Your task to perform on an android device: I need of a break from my demanding working life, and I've discovered that Manhattan is the best spot to visit. Find a property on the Homesnap app for Manhattan.
Image 0: 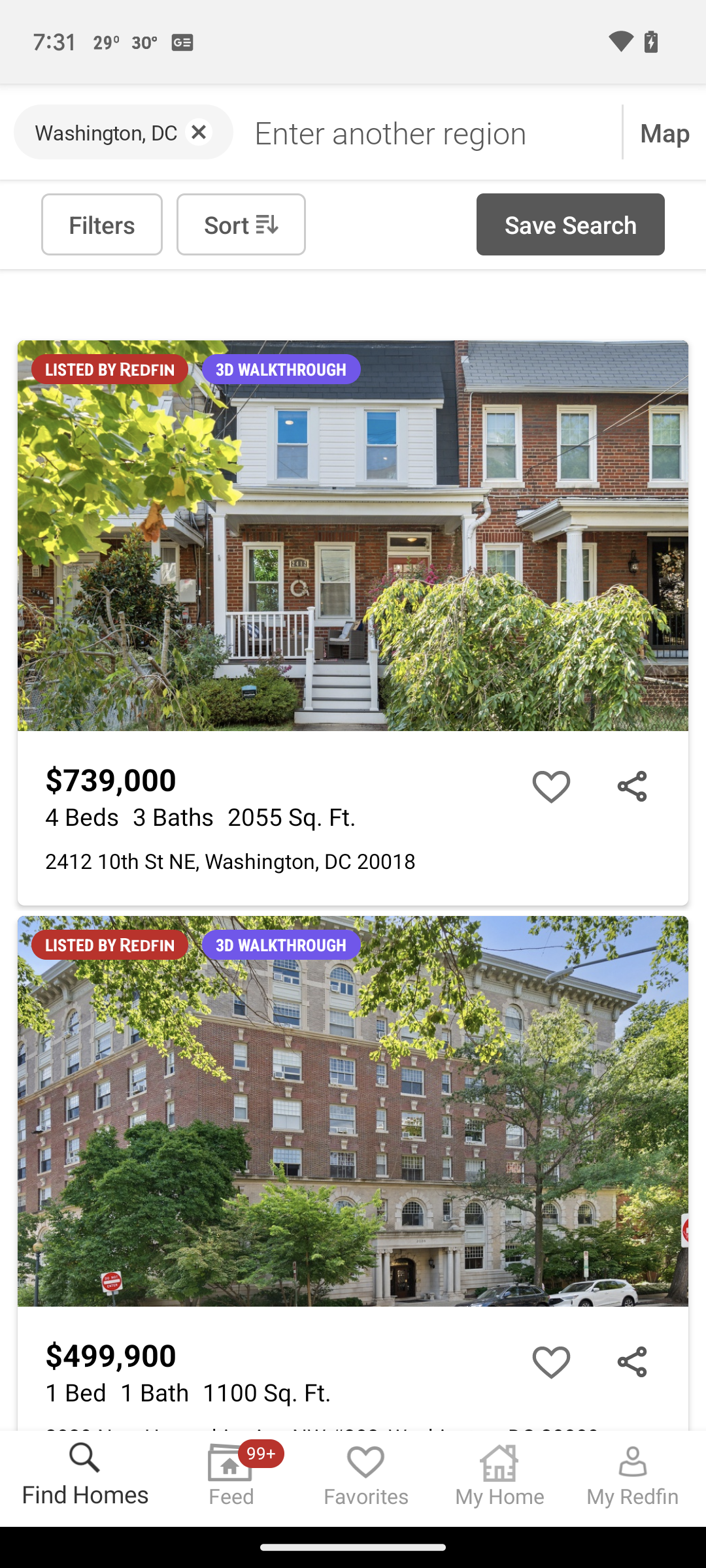
Open the homesnap app
Step 0: open app "Homesnap"
Image 1: 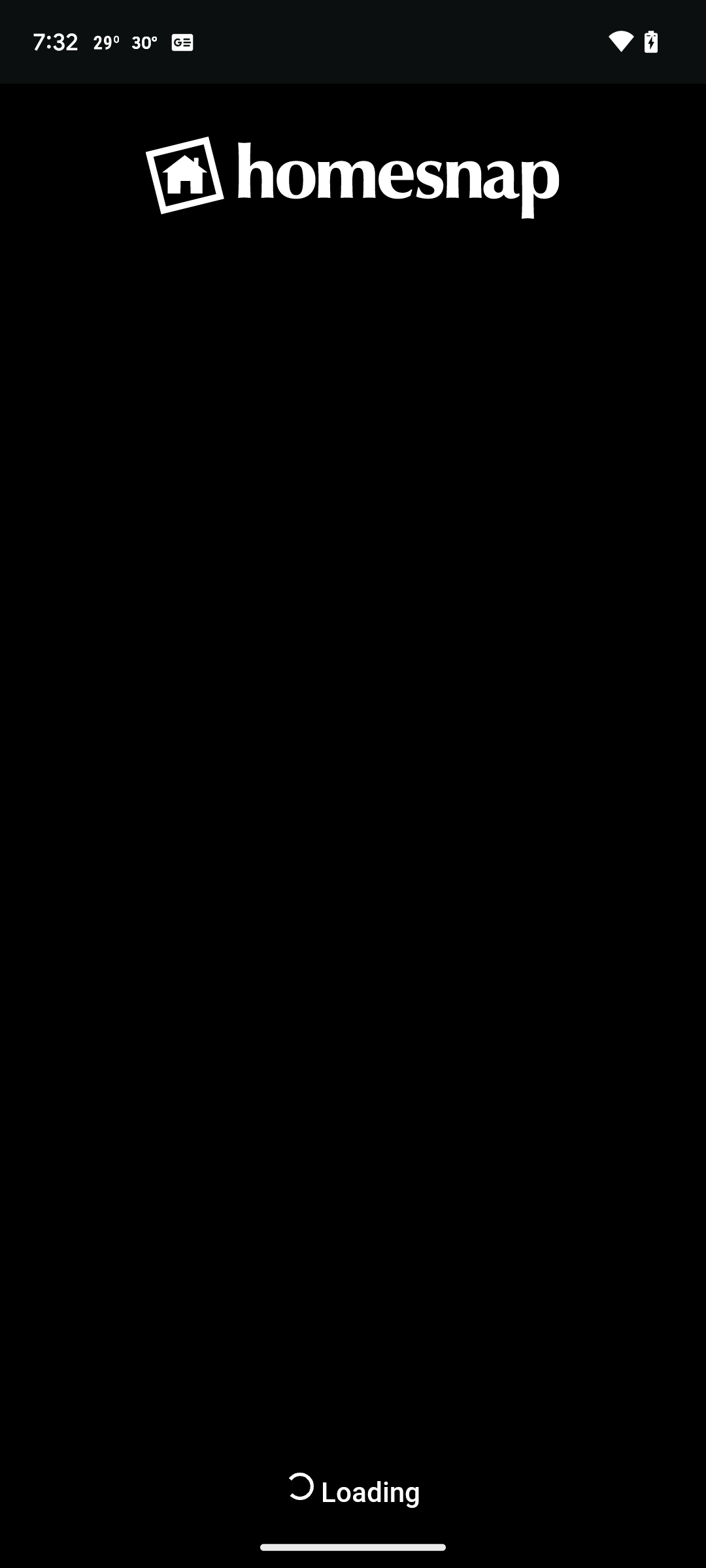
Open the homesnap app
Step 1: wait
Image 2: 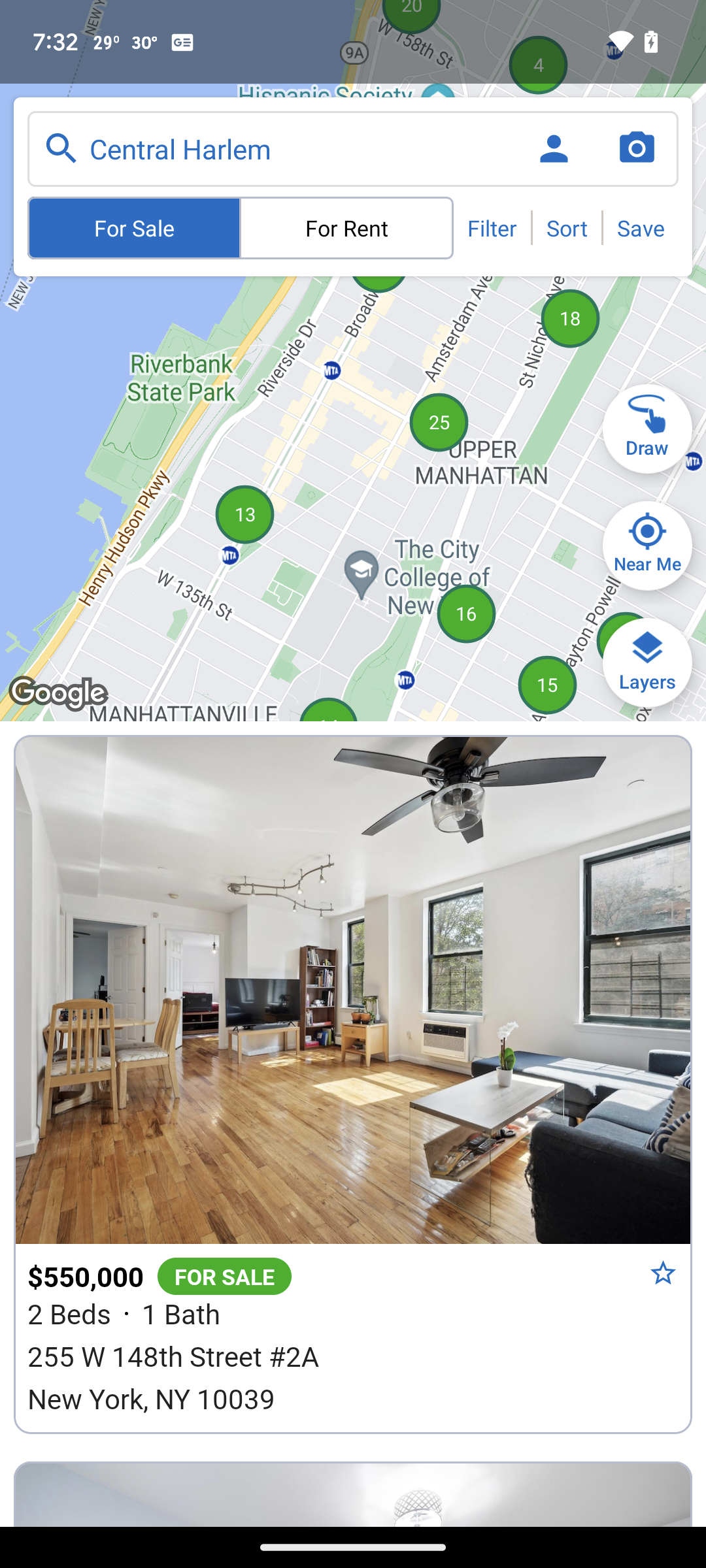
Click on the search bar at the top of the screen
Step 2: click (297, 148)
Image 3: 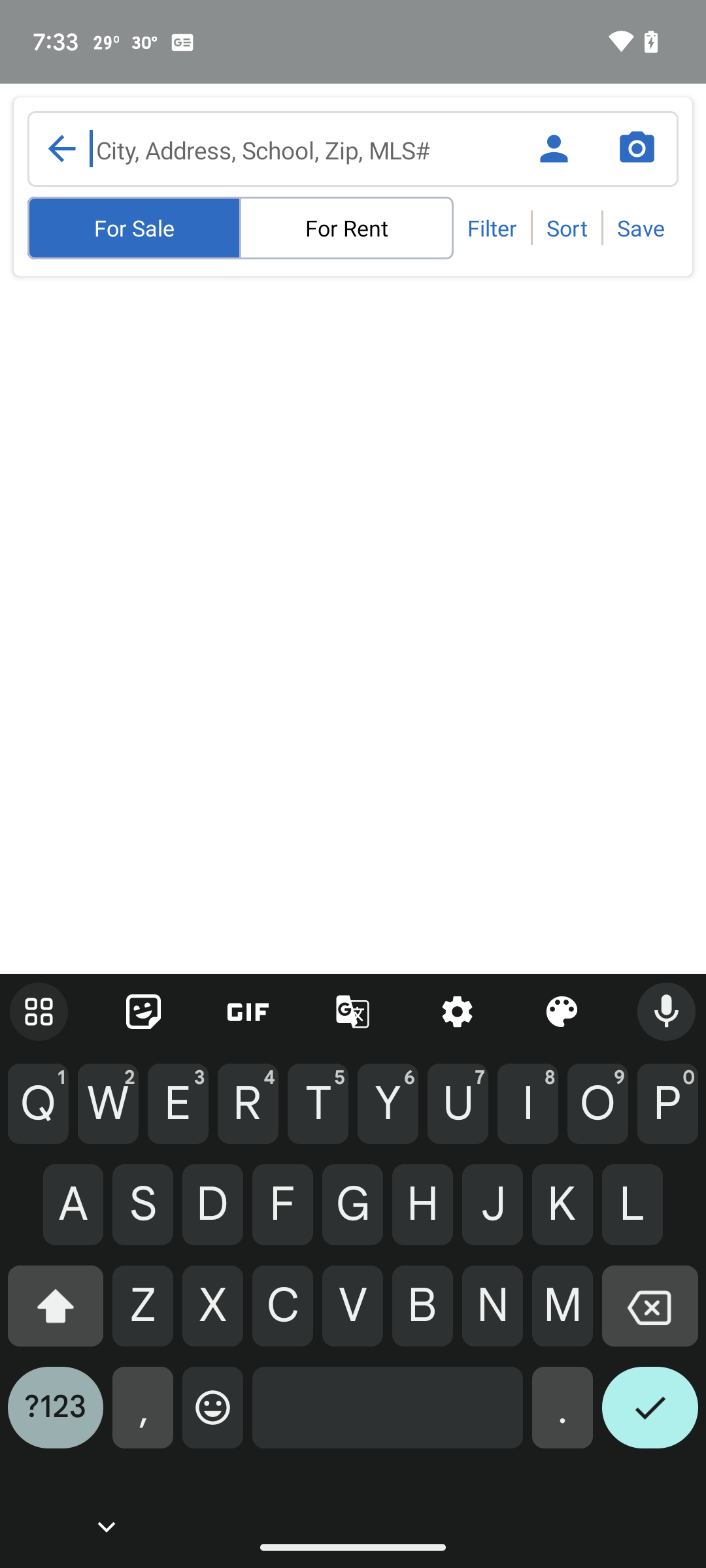
Search for Manhattan
Step 3: type "Manhattan"
Image 4: 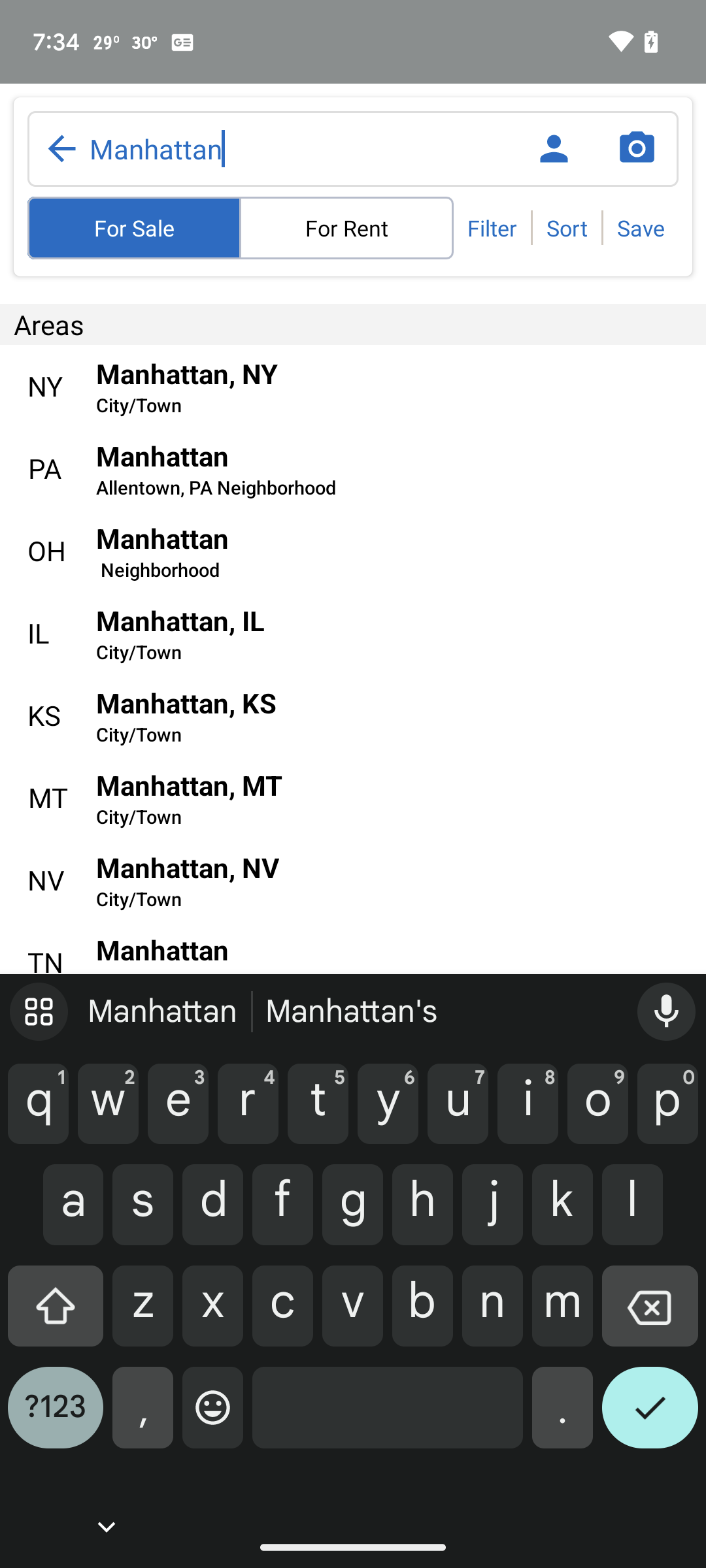
Click on the tick icon on the keyboard
Step 4: click (650, 1418)
Image 5: 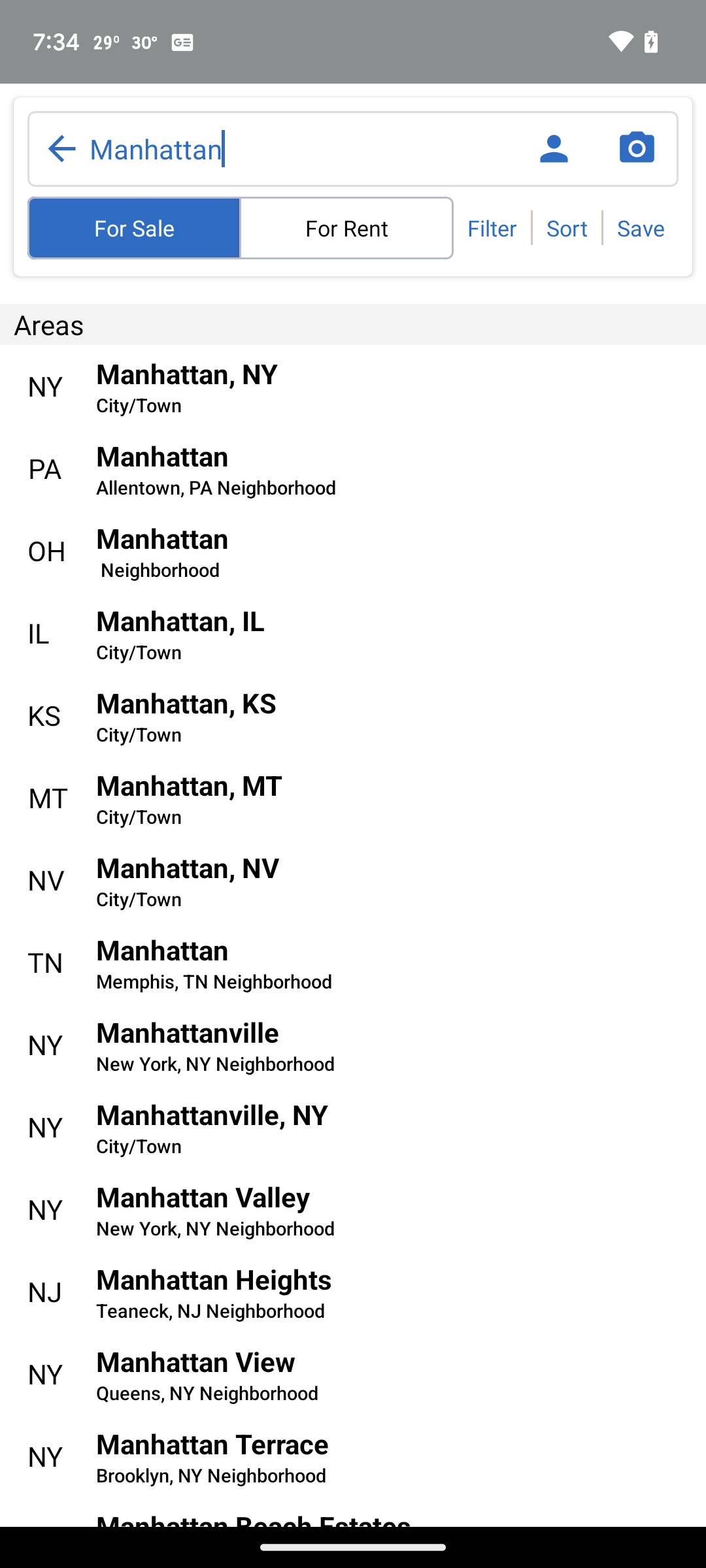
Click on the first suggested aeras
Step 5: click (187, 373)